Your task to perform on an android device: I want to know which place I could go for a vacation in January.
Image 0: 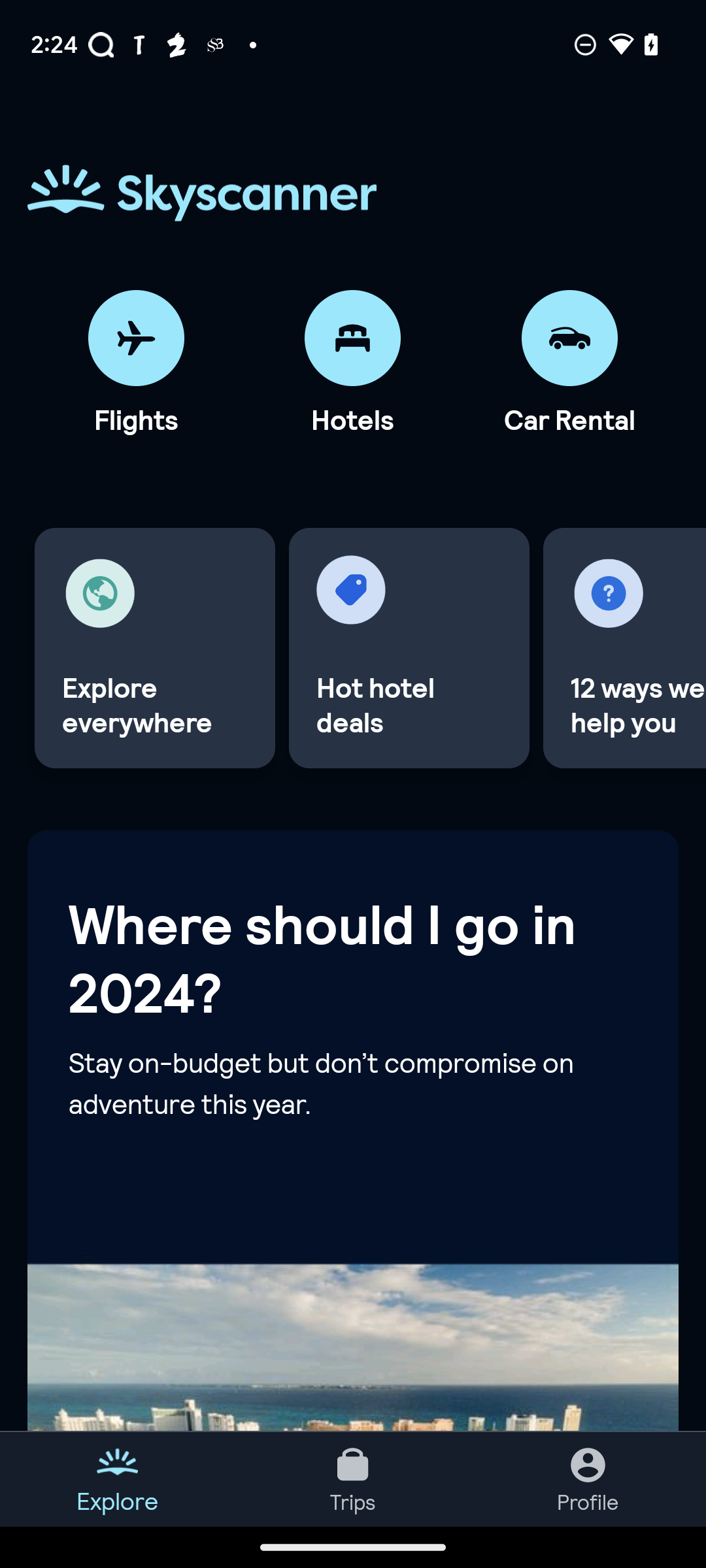
Click on the first travel information card.
Step 0: click (353, 1130)
Image 1: 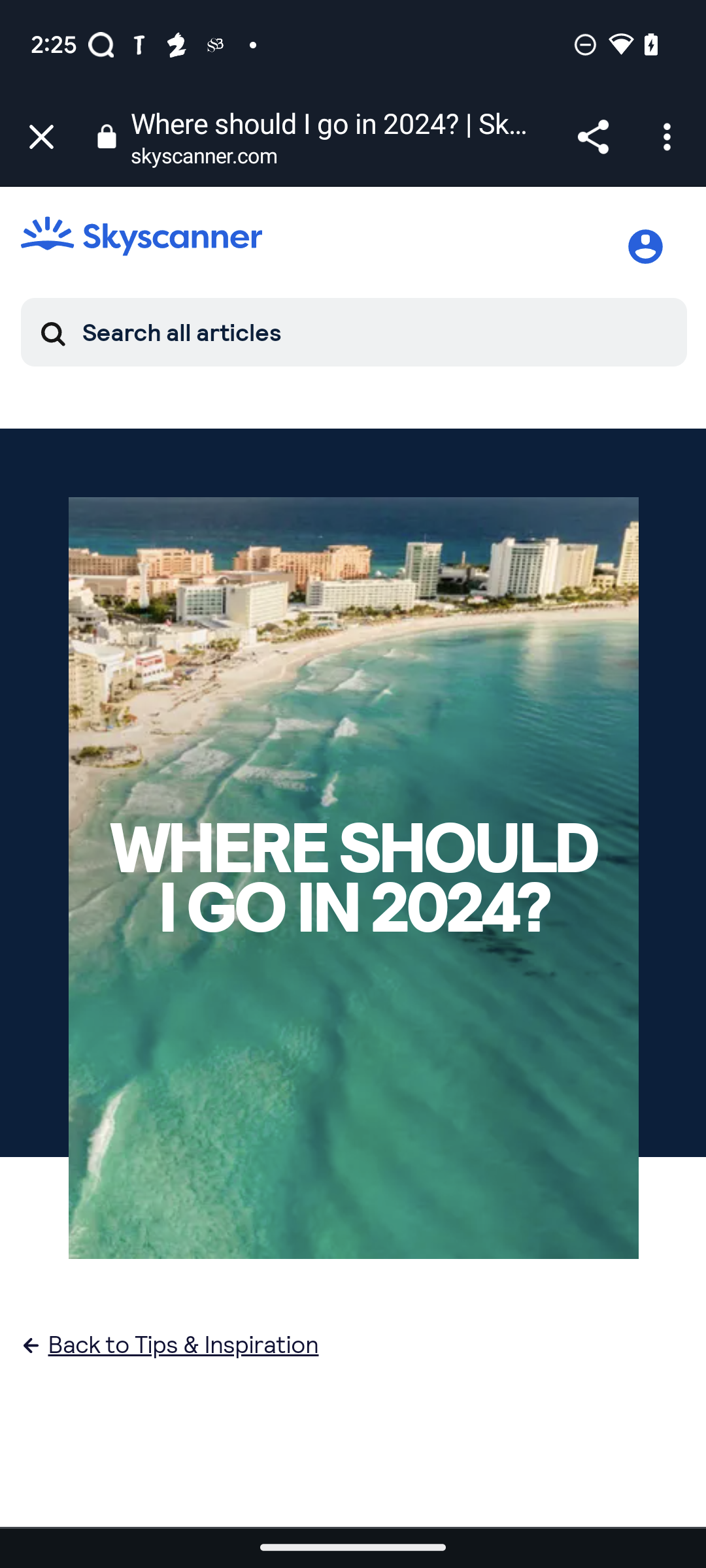
Click on the Search all articles text box.
Step 1: click (352, 331)
Image 2: 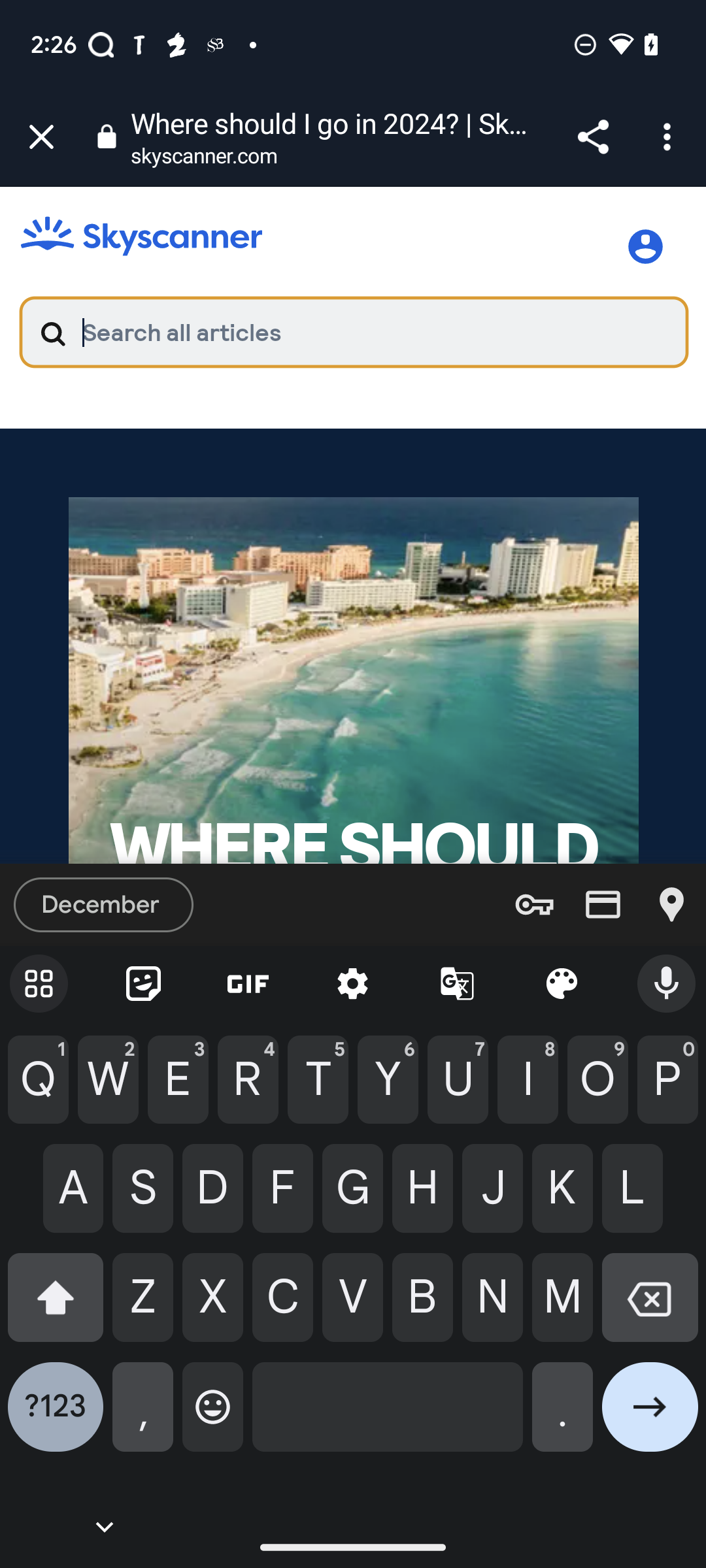
Enter January in the text box.
Step 2: type "January"
Image 3: 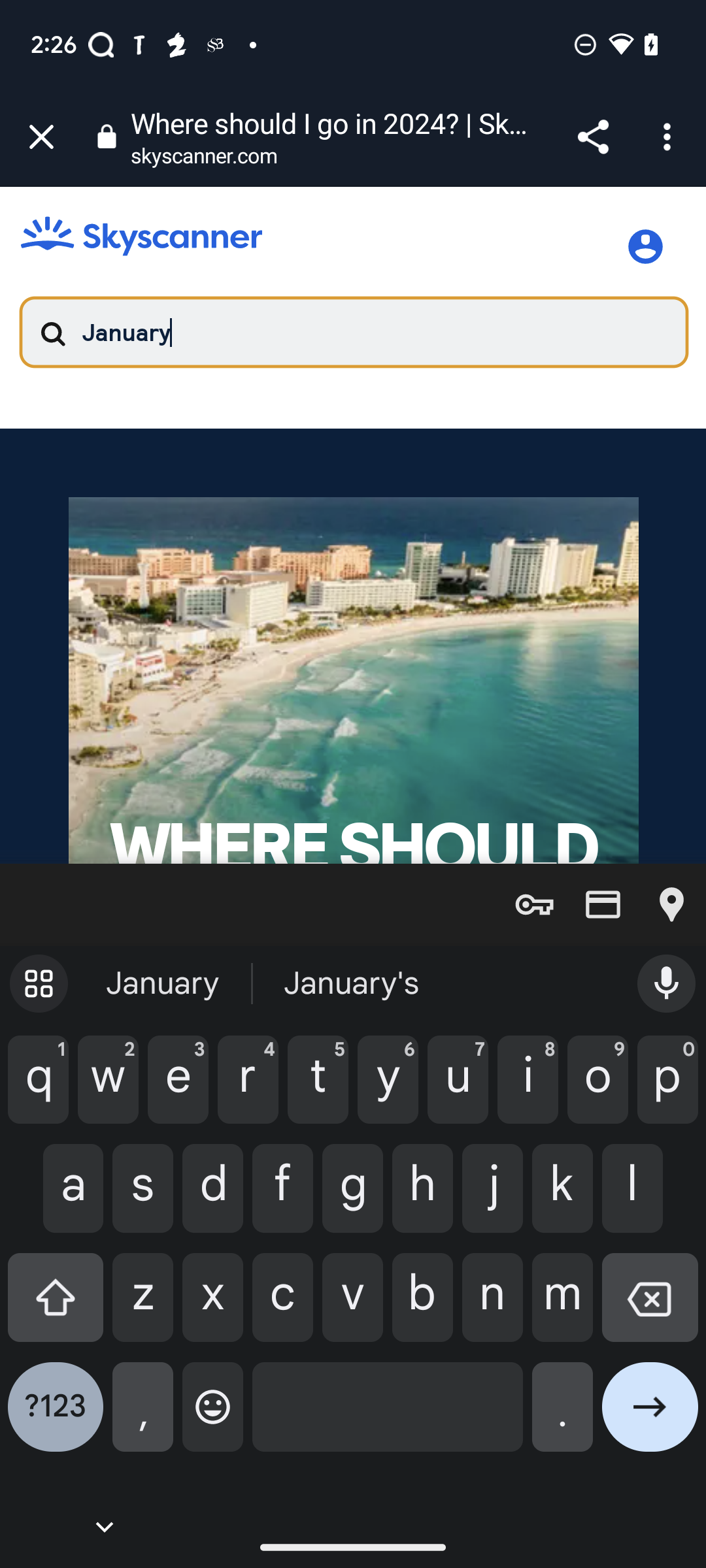
Click on the next button.
Step 3: click (650, 1417)
Image 4: 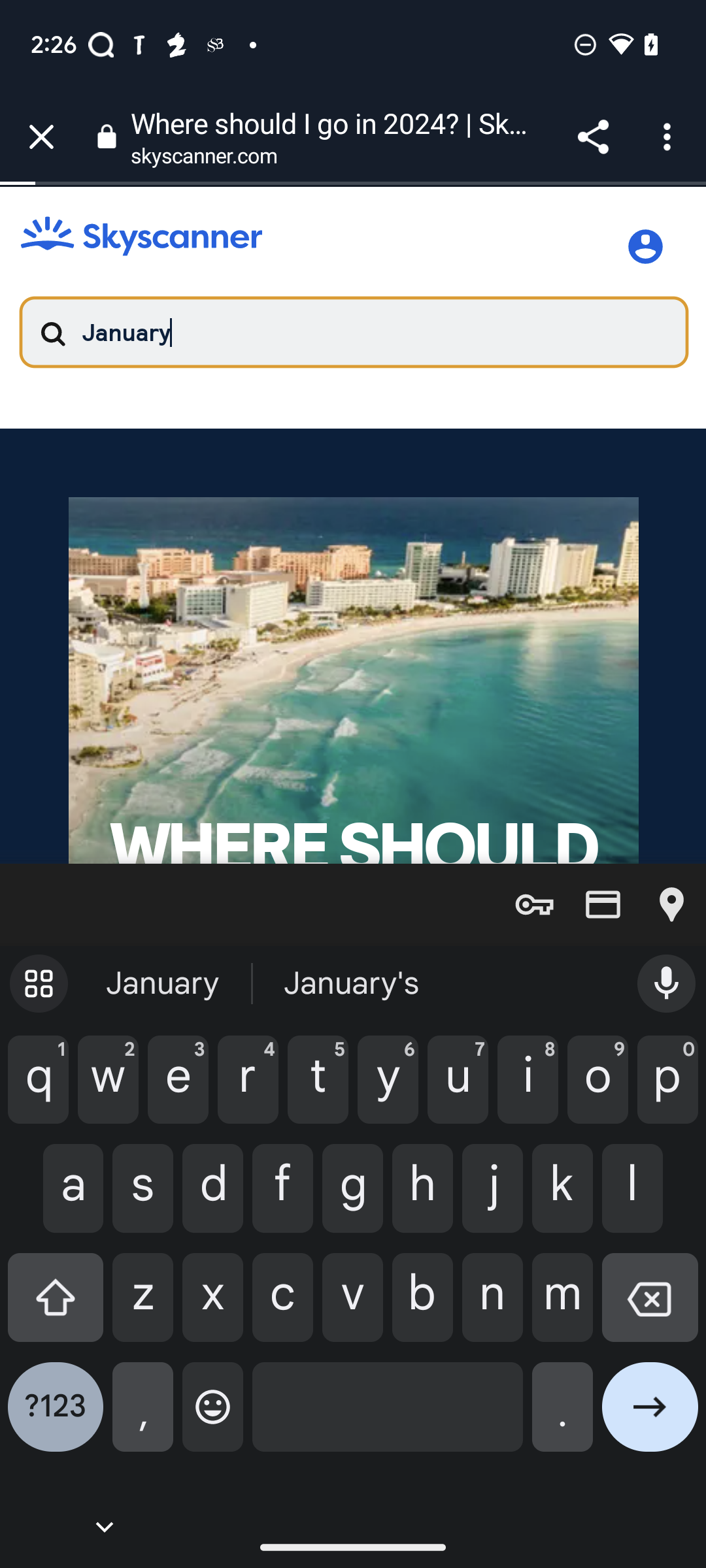
Click on the next button.
Step 4: wait
Image 5: 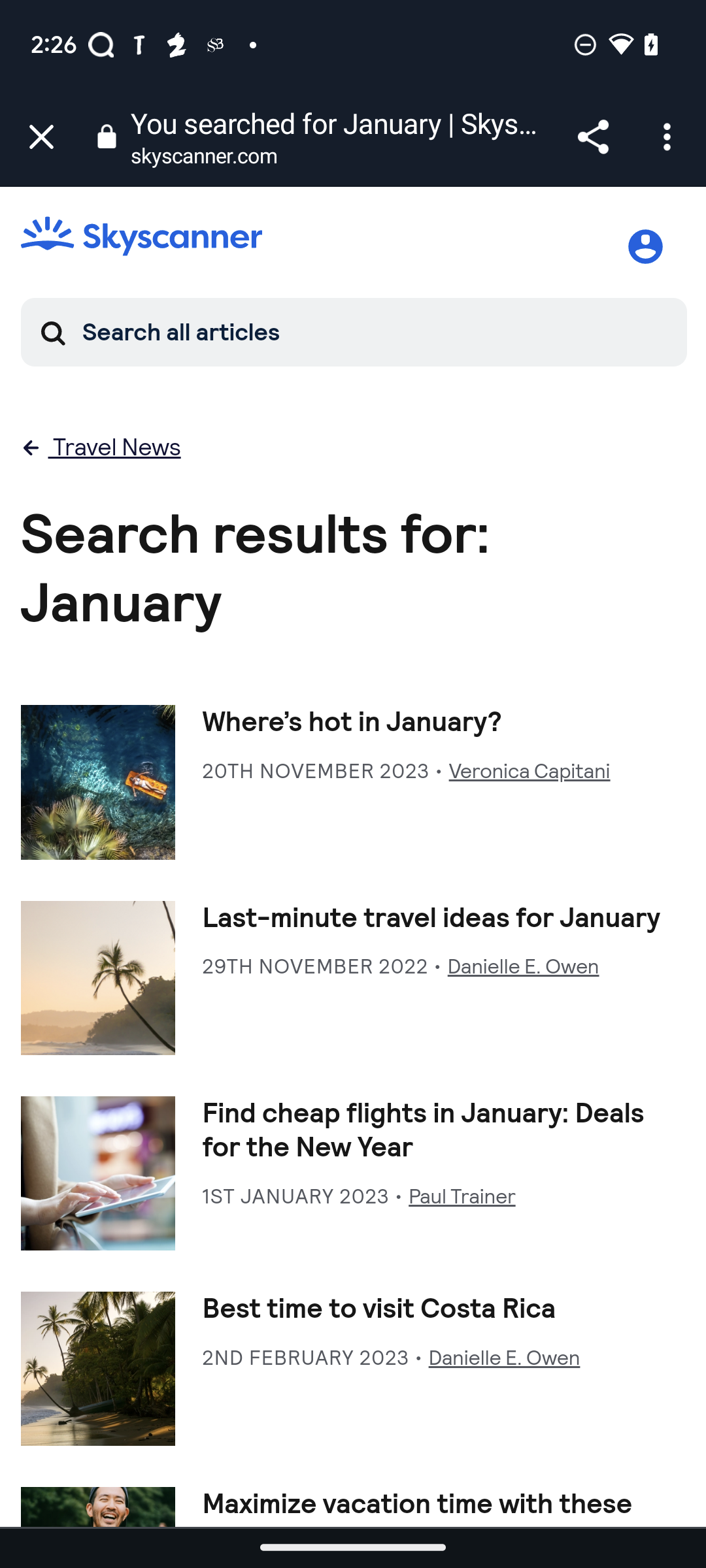
Click on the where's hot in January option.
Step 5: click (351, 722)
Image 6: 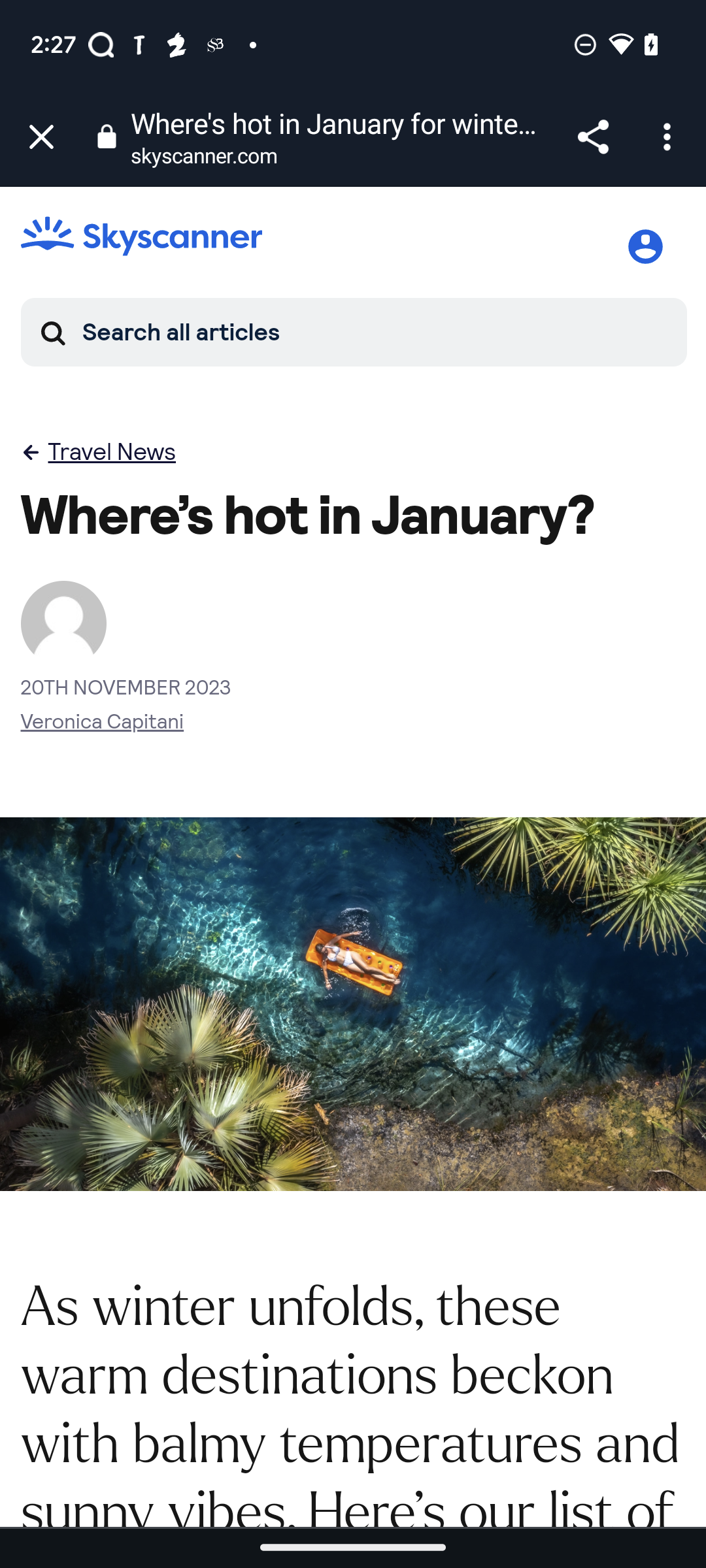
Swipe up to view more details.
Step 6: scroll down
Image 7: 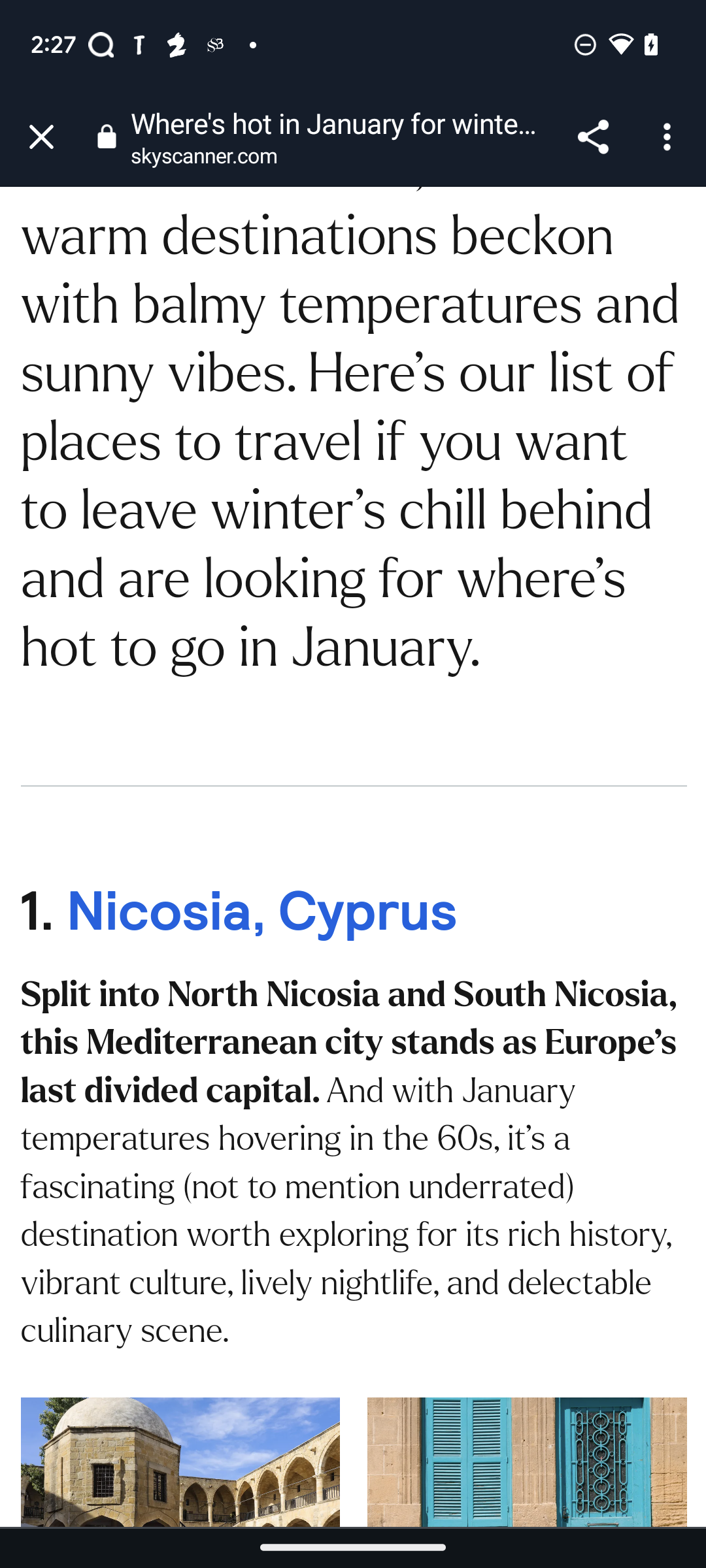
Swipe up to view more details.
Step 7: scroll down
Image 8: 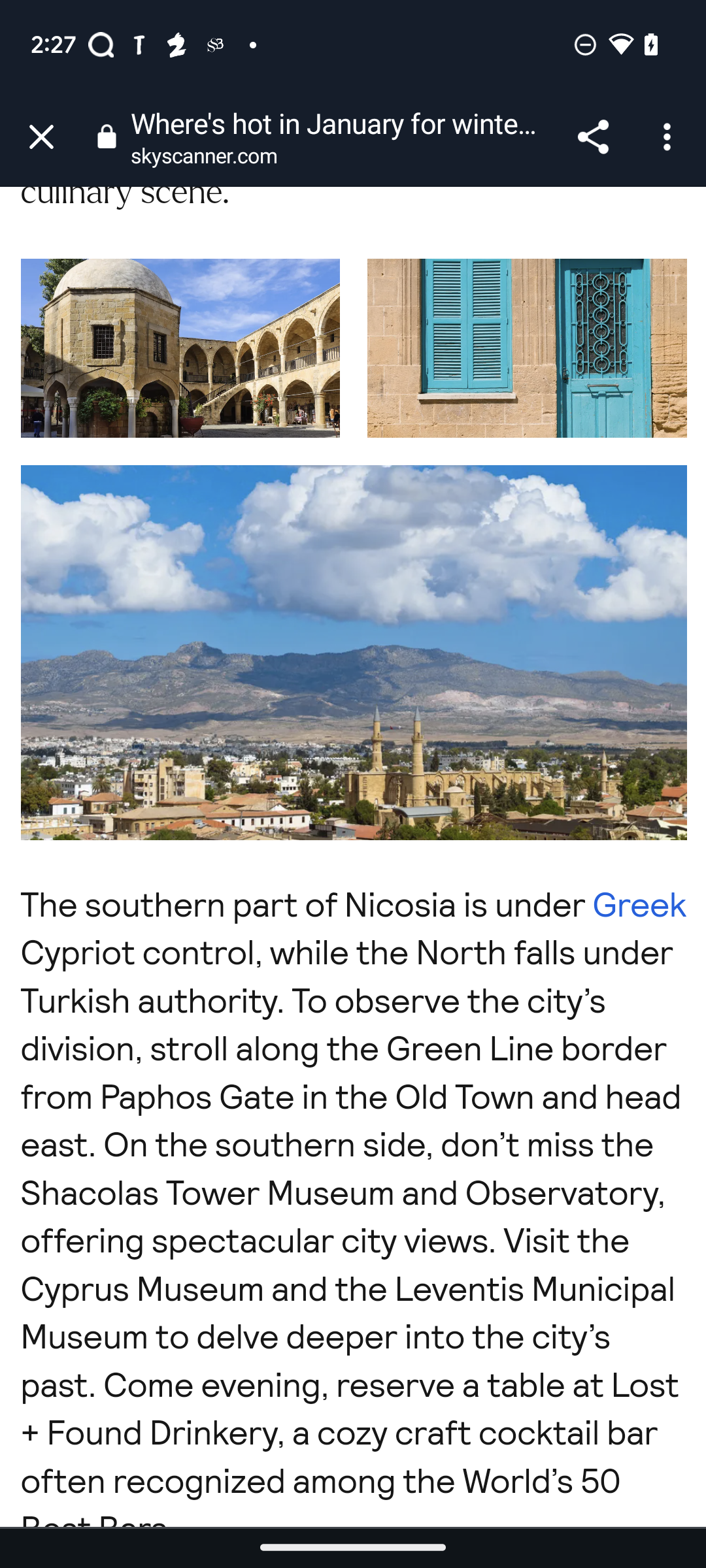
Swipe up to view more details.
Step 8: scroll down
Image 9: 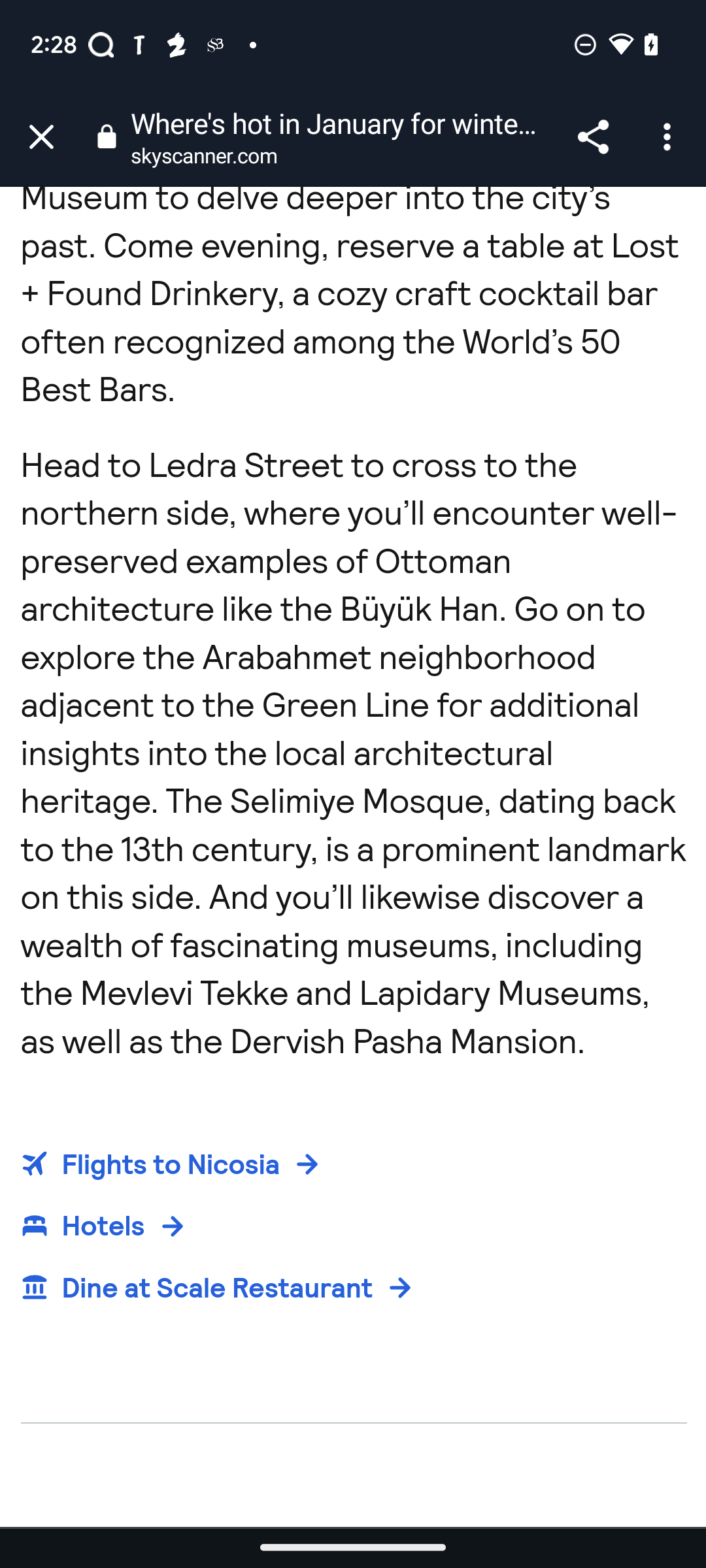
Swipe up to view more details.
Step 9: scroll down